Your task to perform on an android device: I want some help for my daughter Hanna Iversen homework of number lines questions so i want to play a video tutorial of number lines questions
Image 0: 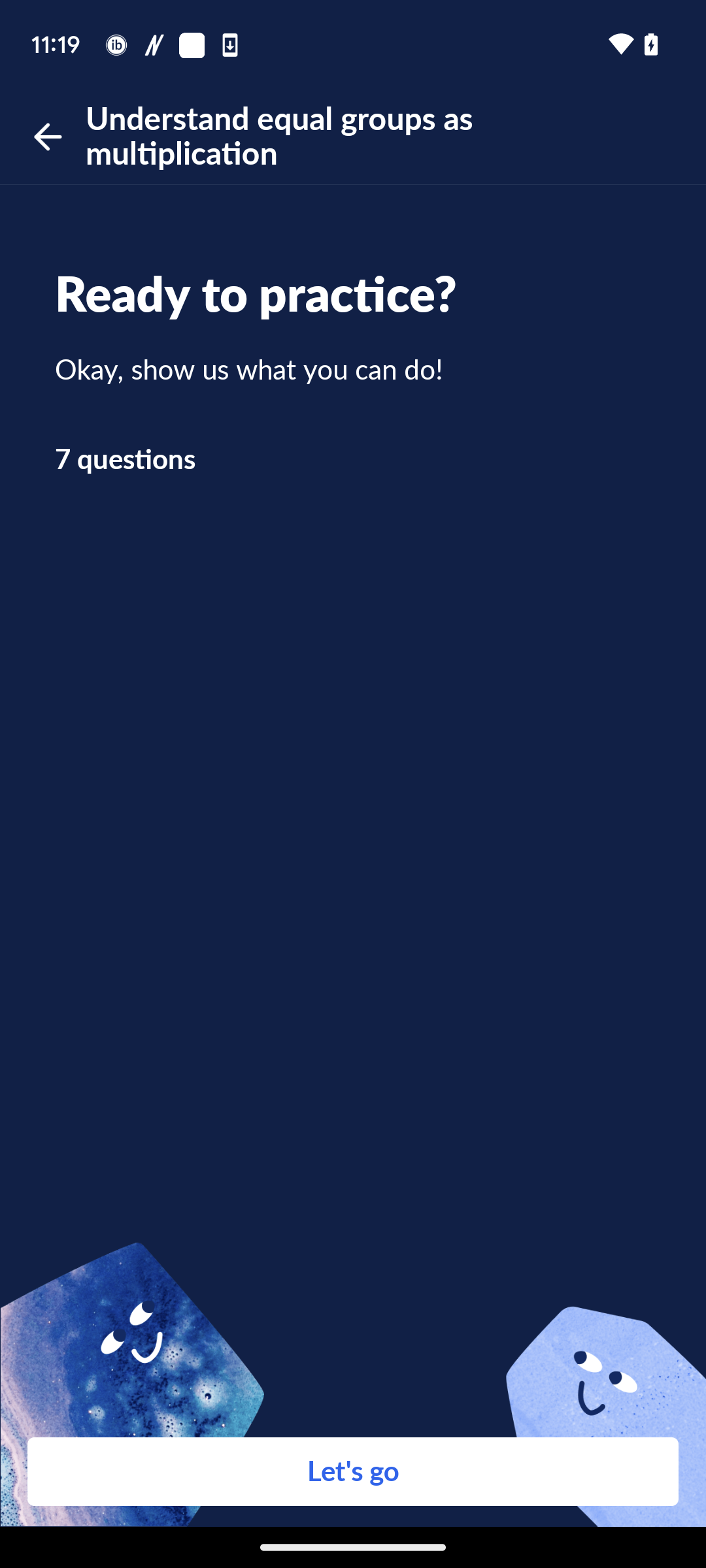
Go back to the screen
Step 0: press back button
Image 1: 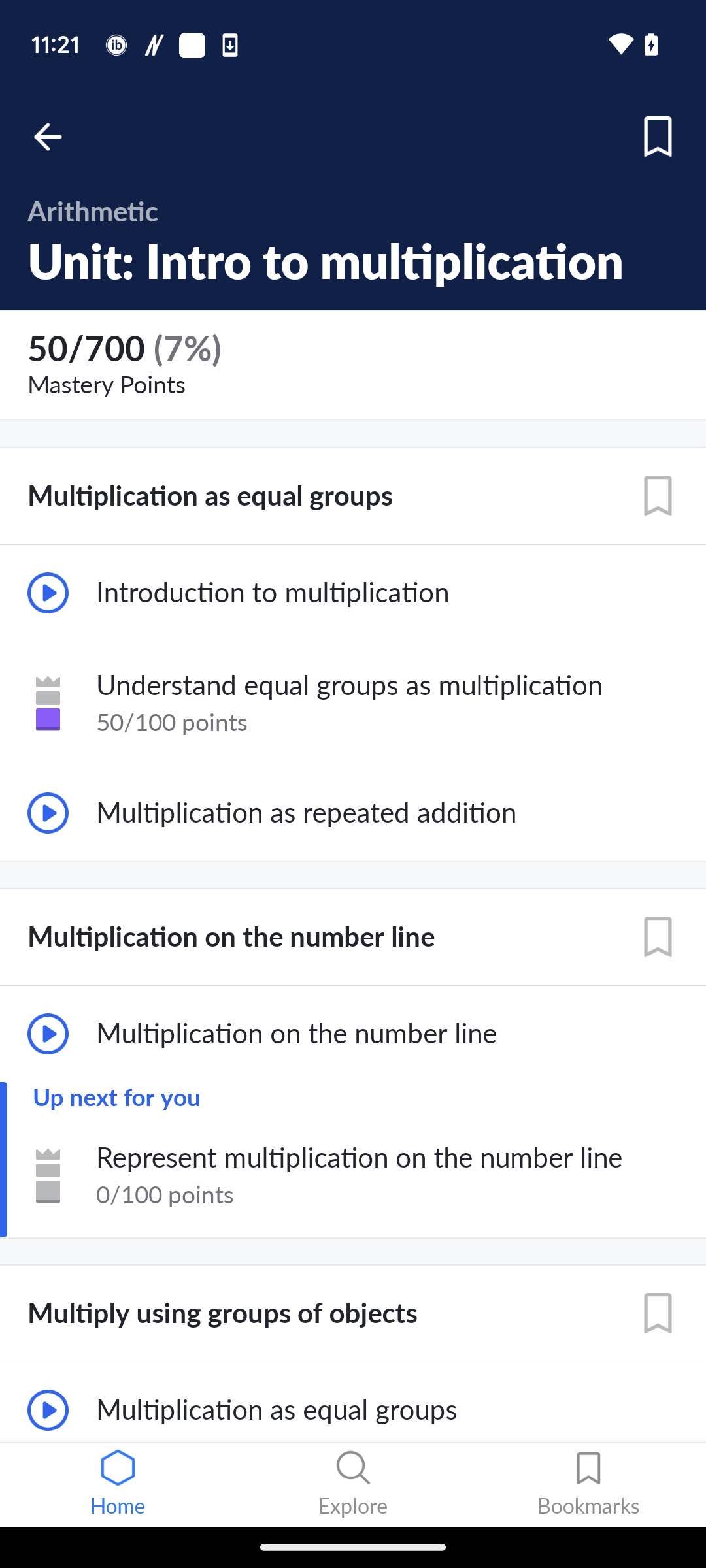
Click on the number lines section 
Step 1: click (387, 1034)
Image 2: 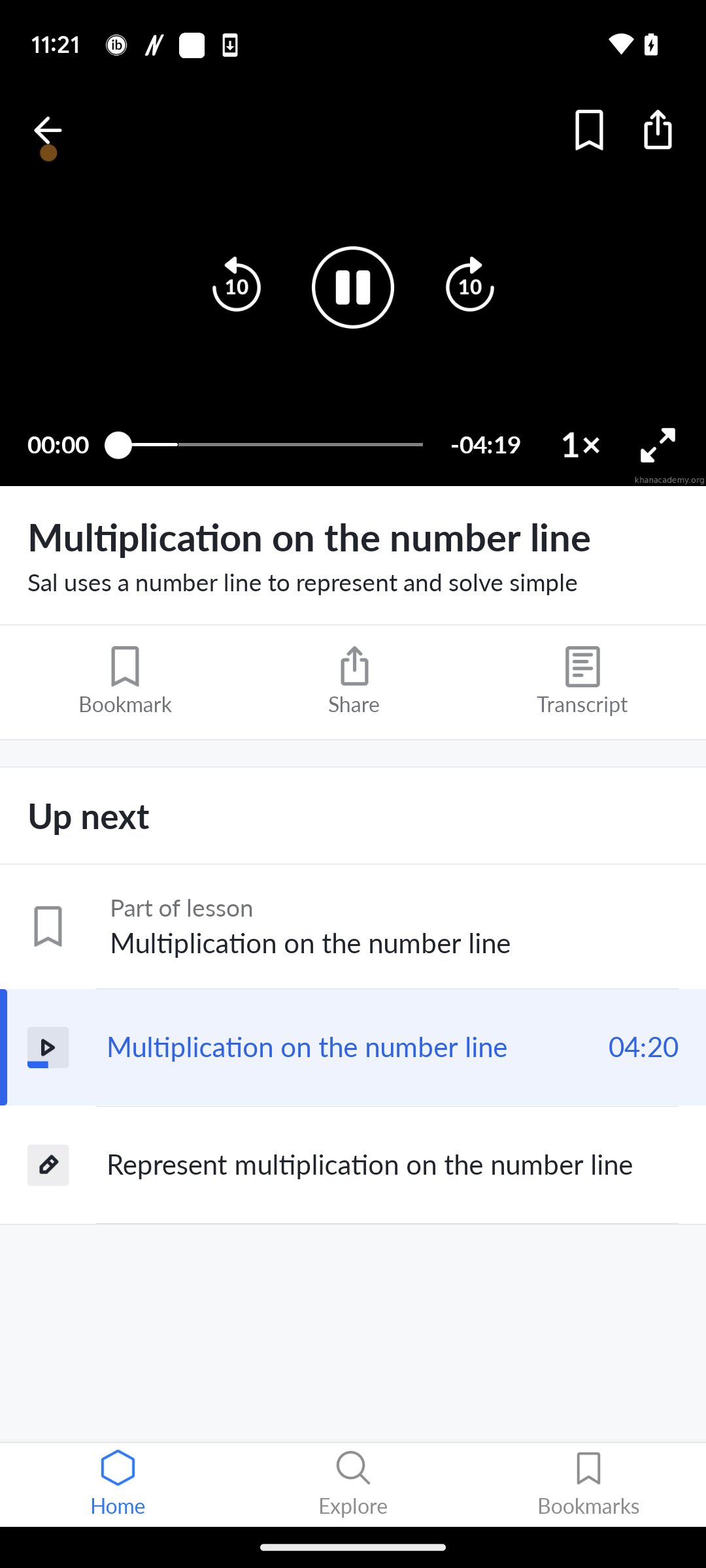
Click on the number lines section 
Step 2: wait